Your task to perform on an android device: I want to make myself the classic potato salad, but I'm not sure how to do it. I want to know exactly how to create the classic potato salad that is pictured in the Lunch Recipes app.
Image 0: 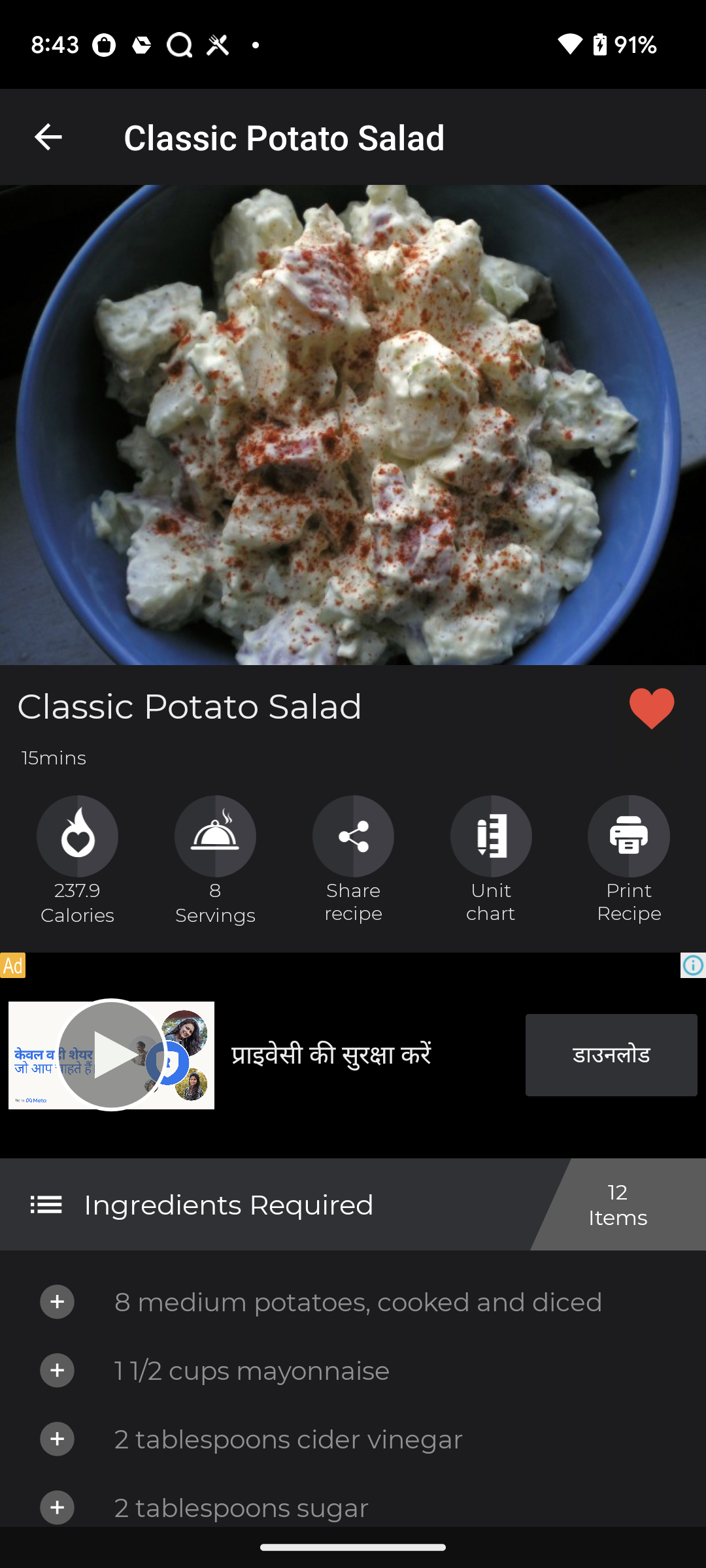
swipe up to see directions to prepare
Step 0: scroll down
Image 1: 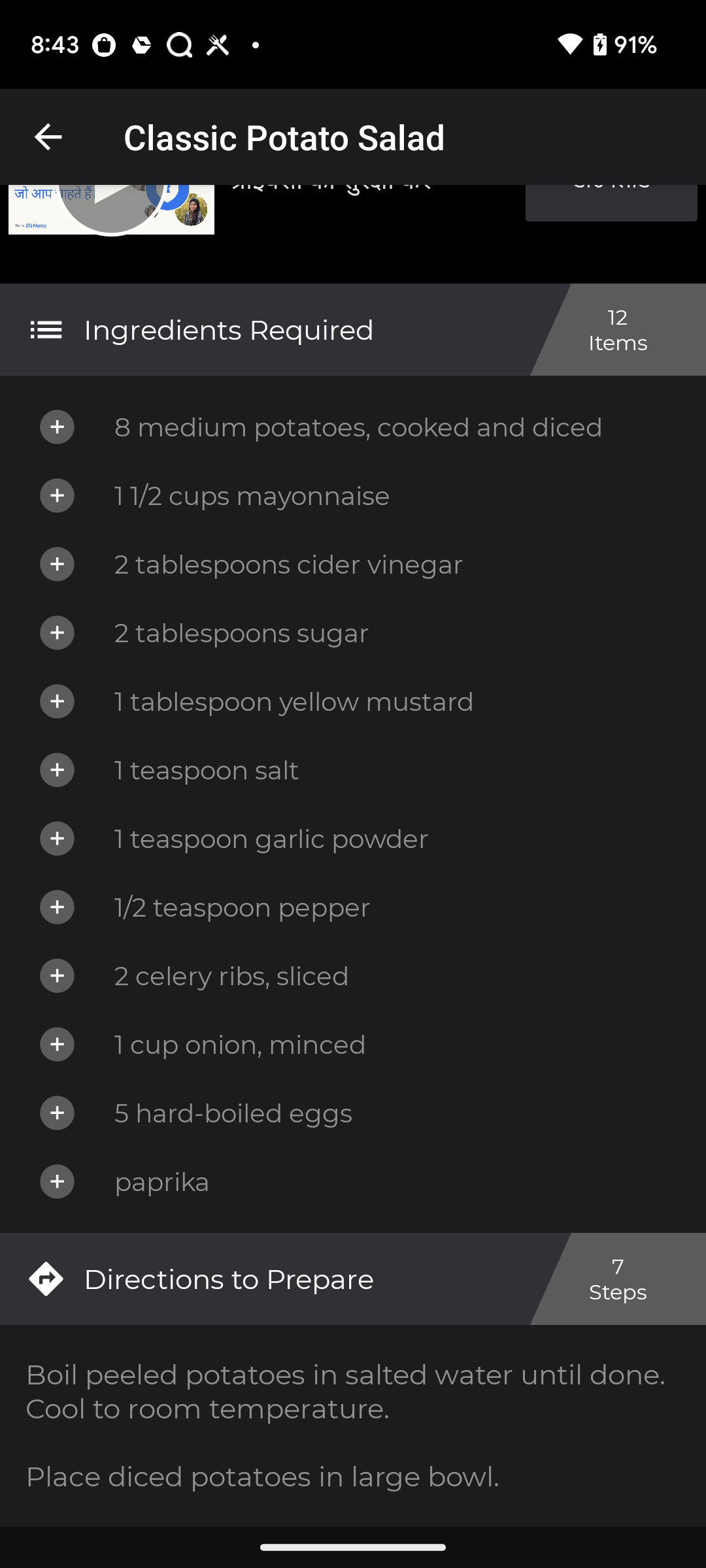
swipe up to see directions to prepare
Step 1: scroll down